Your task to perform on an android device: The office party has been done; now the office party note is useless, hence I want to delete it.
Image 0: 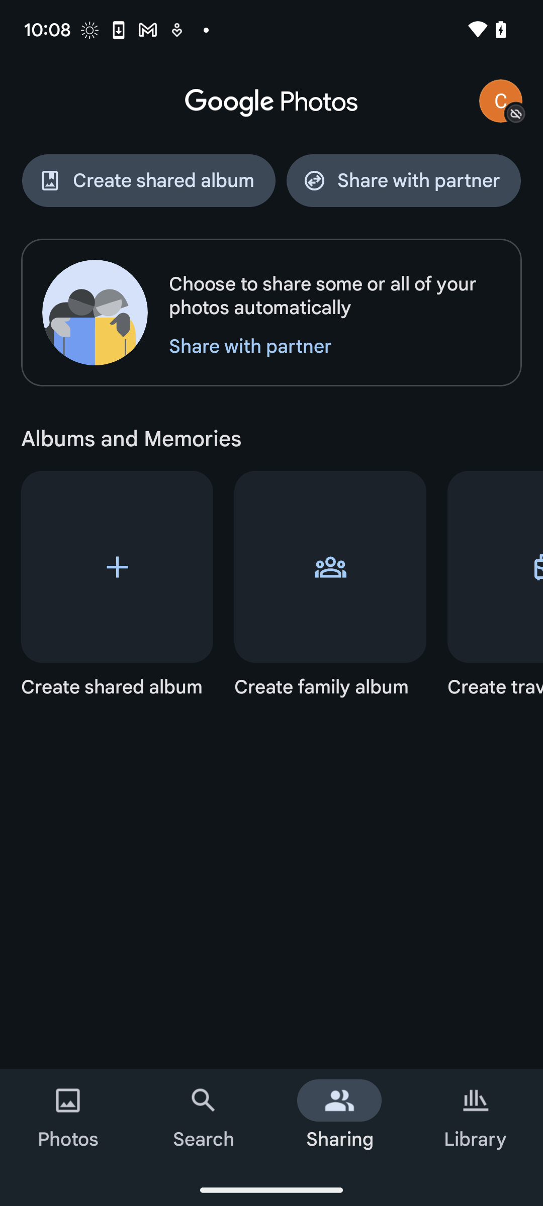
Open the Notes app.
Step 0: open app "Notes"
Image 2: 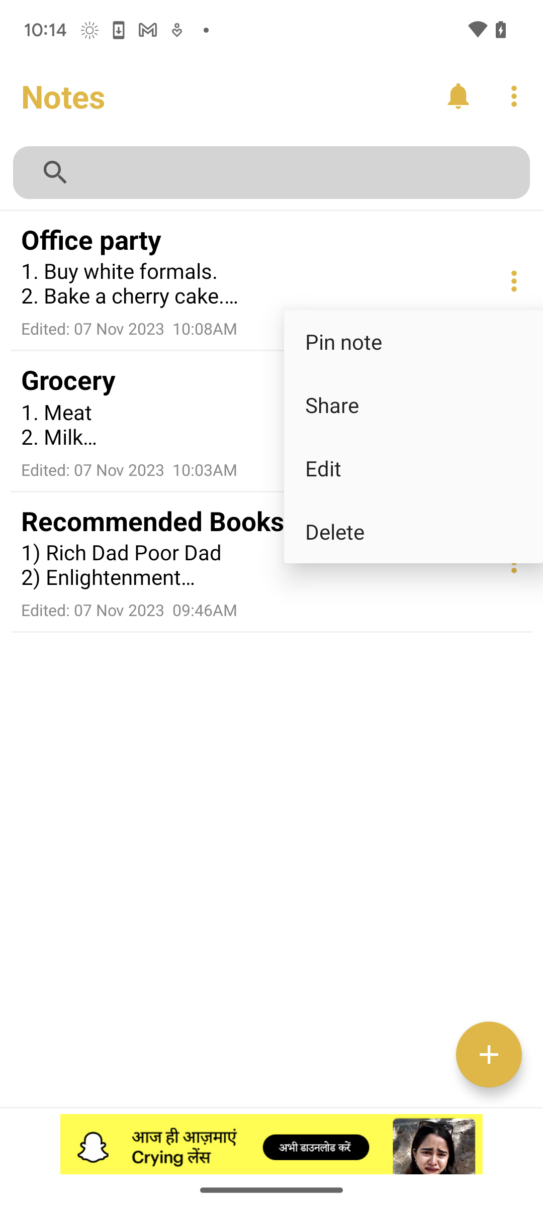
Click on the delete option.
Step 2: click (413, 531)